Your task to perform on an android device: I want to search for my grocery list to see the list of things I need to buy on the Todoist app.
Image 0: 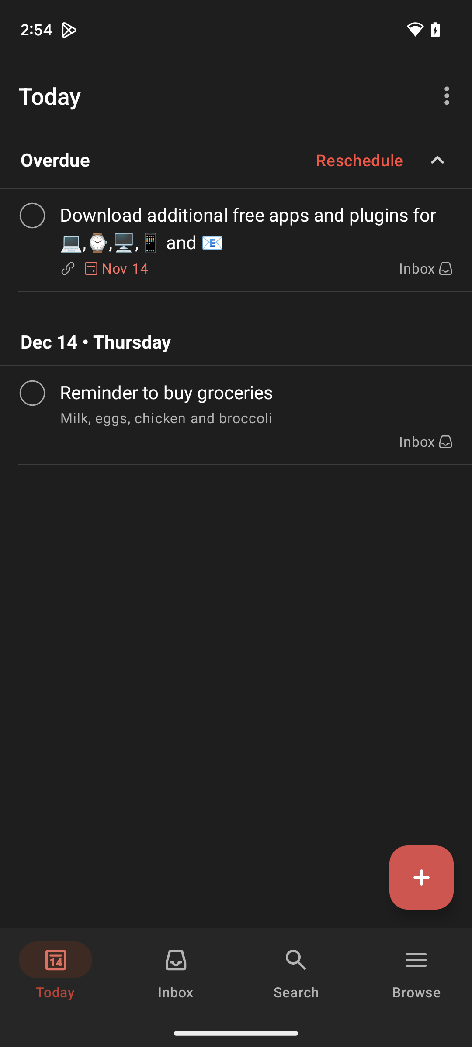
Click on the search icon
Step 0: click (294, 975)
Image 1: 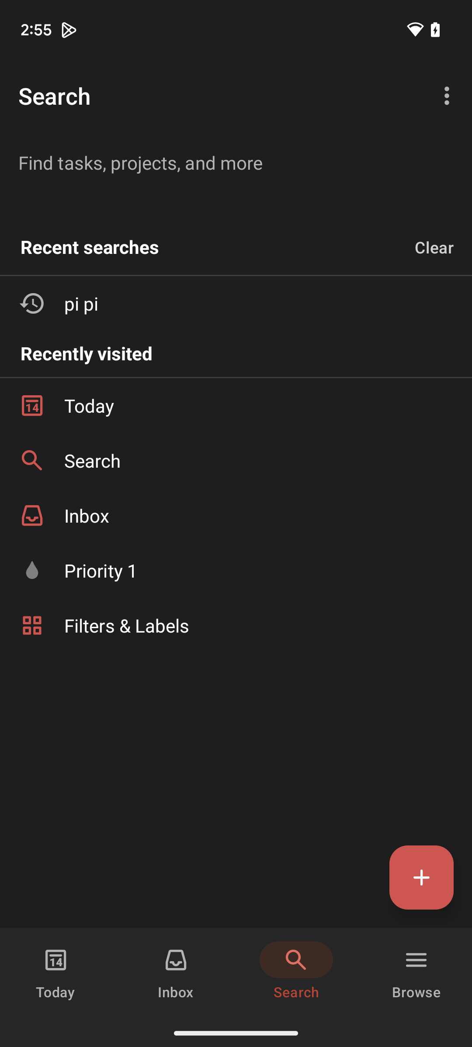
Click on the search icon
Step 1: click (236, 162)
Image 2: 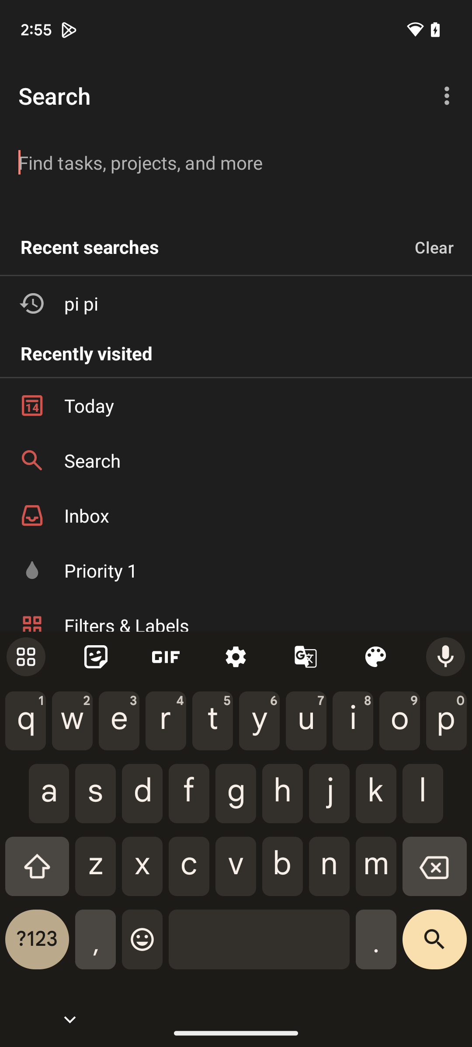
Type Groceries
Step 2: type "Groceries"
Image 3: 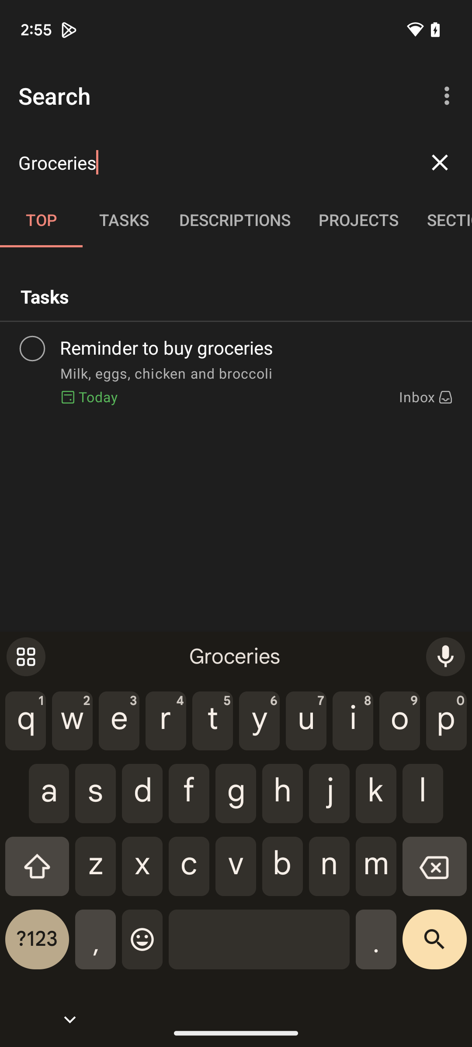
Click on the search icon
Step 3: click (434, 946)